Your task to perform on an android device: Remove the book Twelfth Night by William Shakespeare from the cart and reopen the cart to view the cart value.
Image 0: 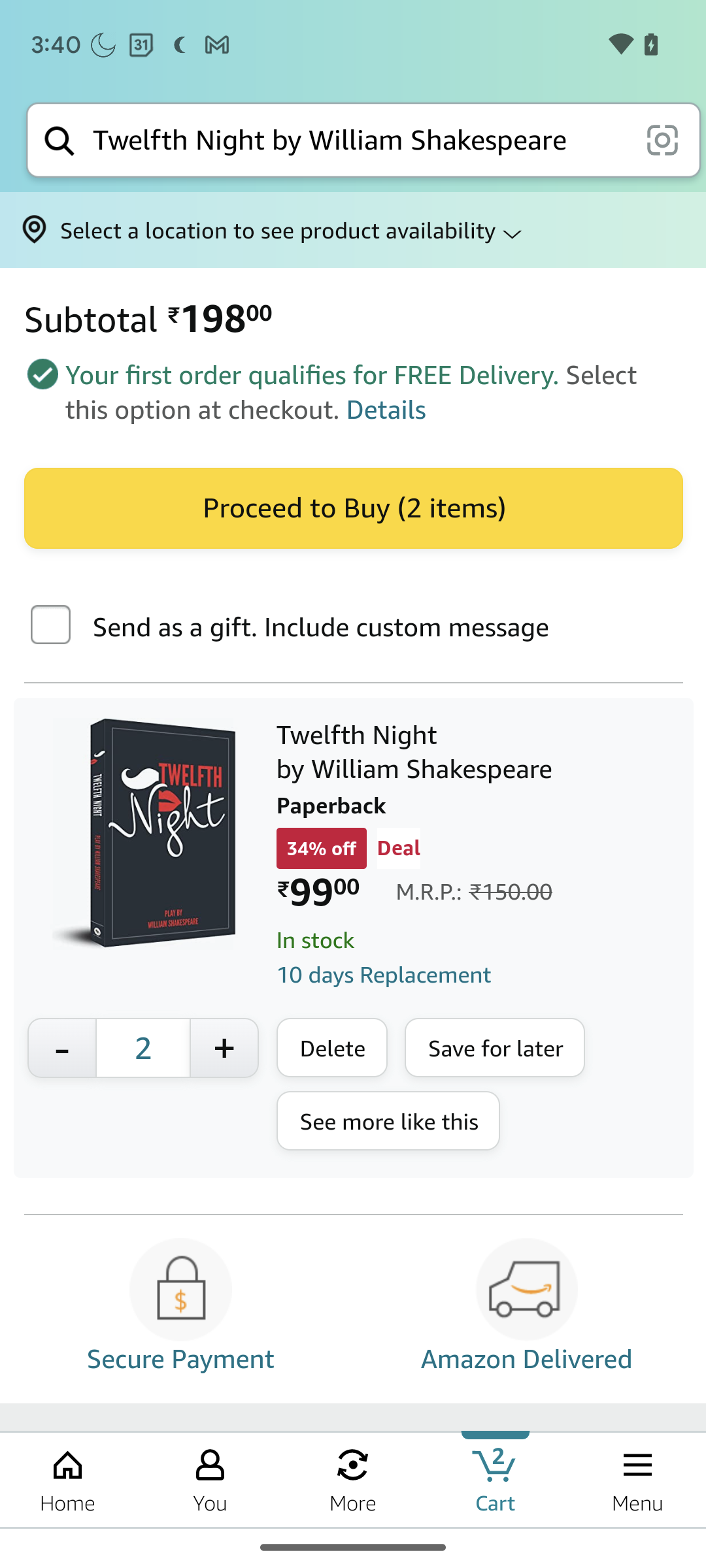
Click on the Delete Option at the between of the screen after the Add icon
Step 0: click (331, 1047)
Image 1: 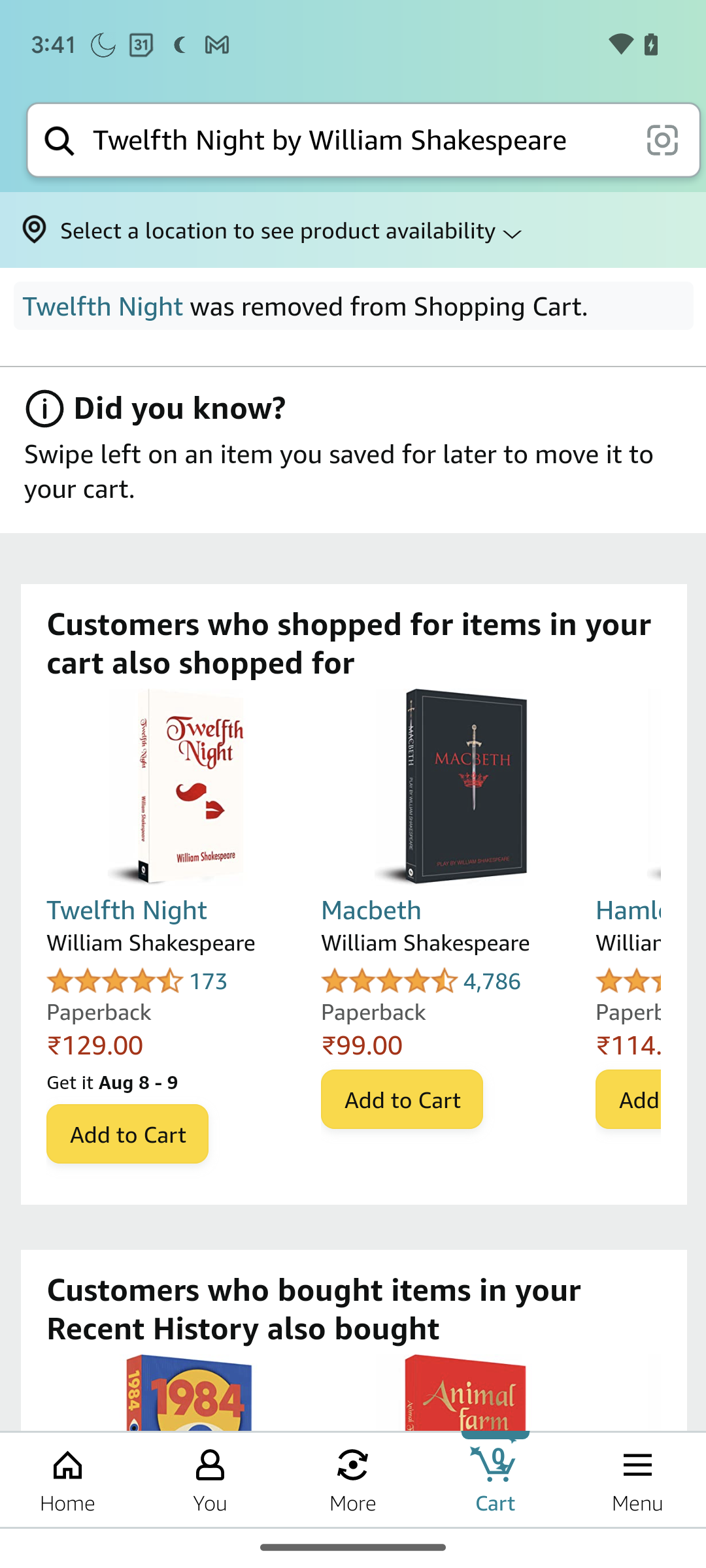
Click on the cart option at the bottom right of the screen
Step 1: click (495, 1479)